Your task to perform on an android device: Save the Audio file recorded in the recorder app .
Image 0: 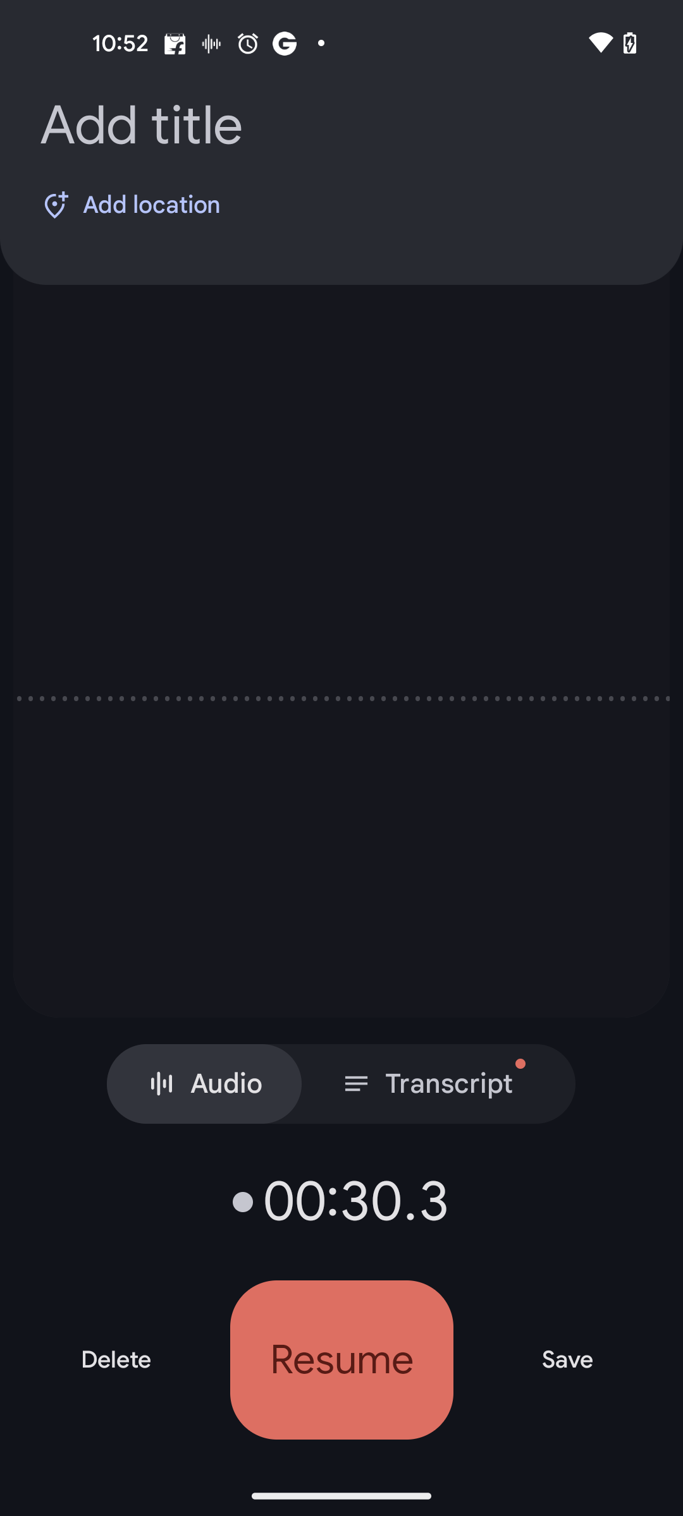
Click on the Save button at the bottom right corner of the screen
Step 0: click (567, 1360)